Your task to perform on an android device: Get direction and navigate from  My current location to Jama Masjid, Chandni Chowk, New Delhi, Delhi Using public transit
Image 0: 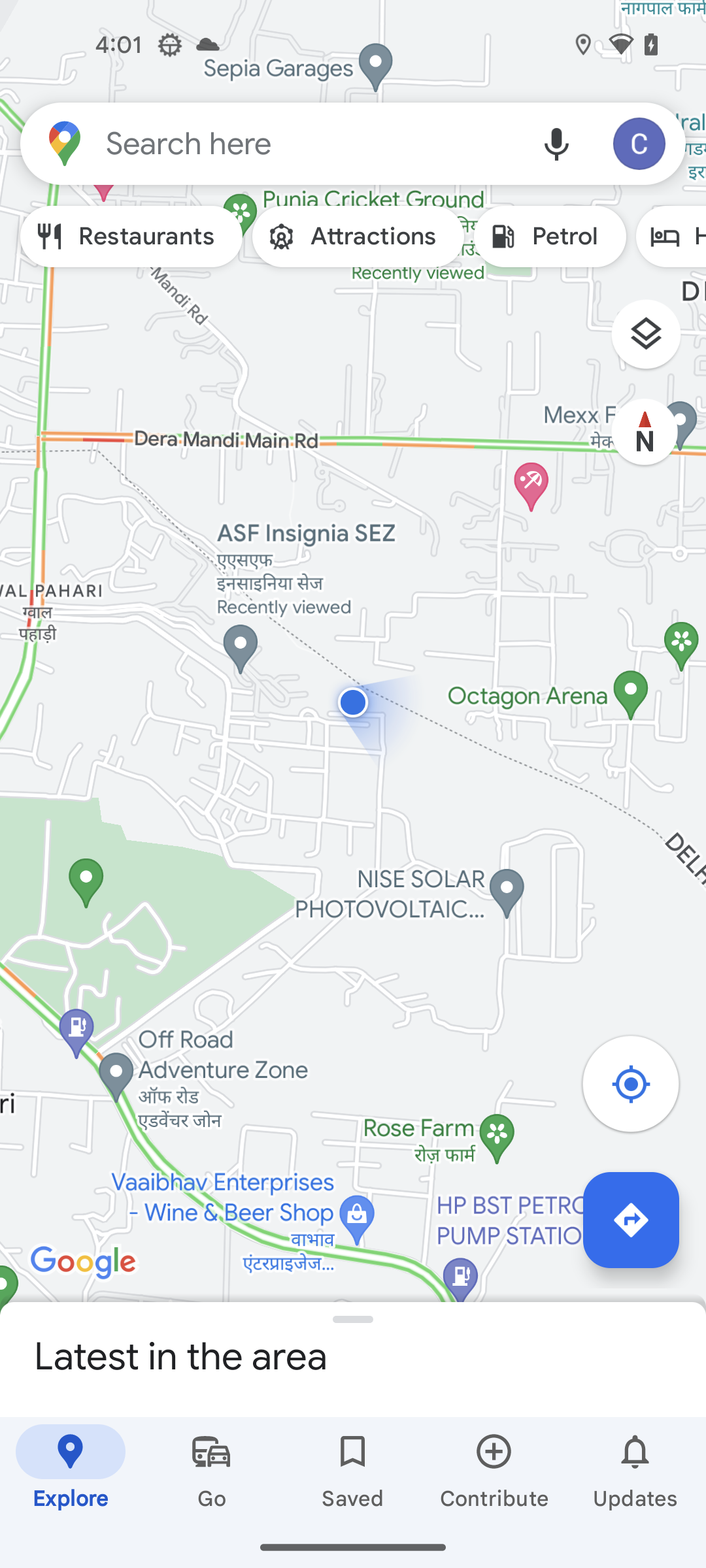
Click on the search bar
Step 0: click (311, 143)
Image 1: 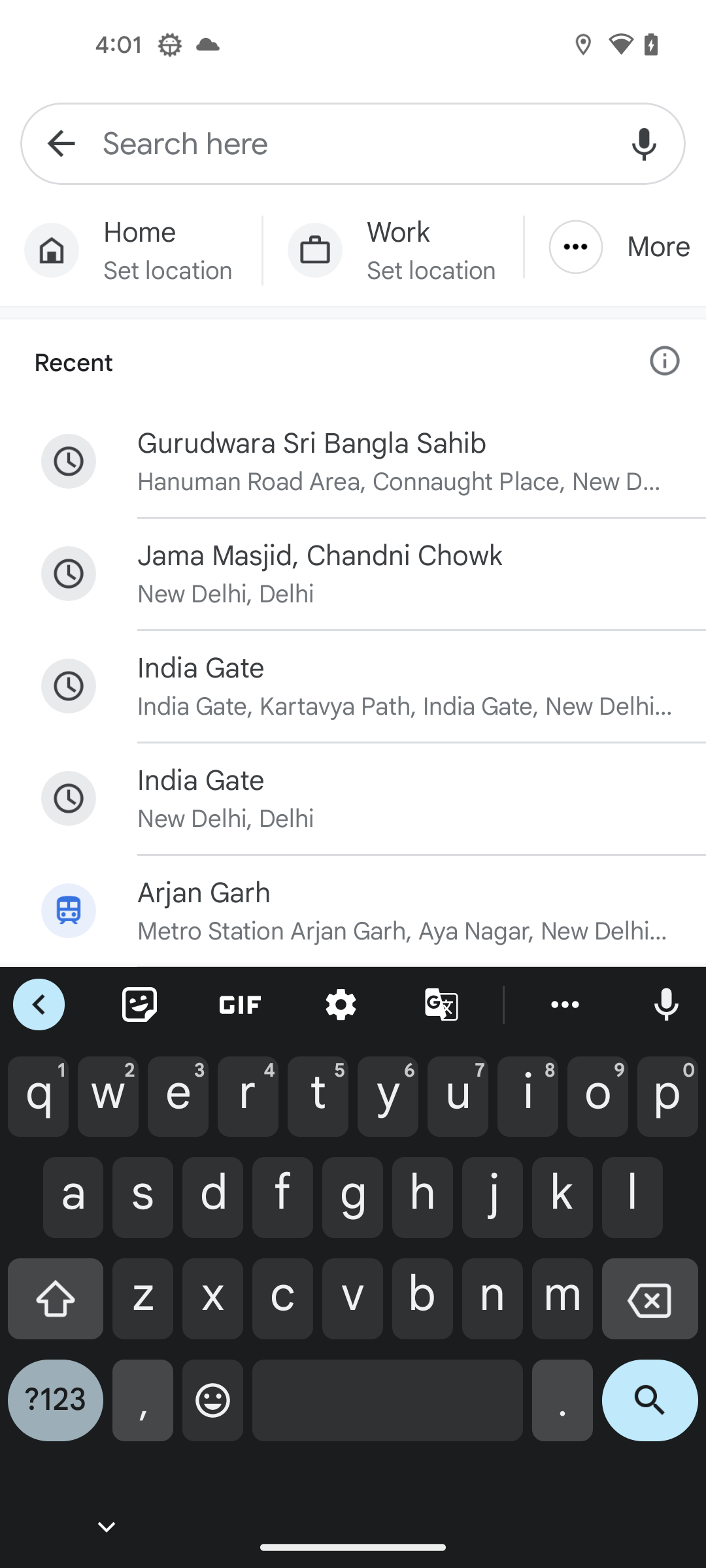
Search for Jama Masjid, Chandni Chowk, New Delhi, Delhi
Step 1: type "Jama Masjid, Chandni Chowk, New Delhi, Delhi"
Image 2: 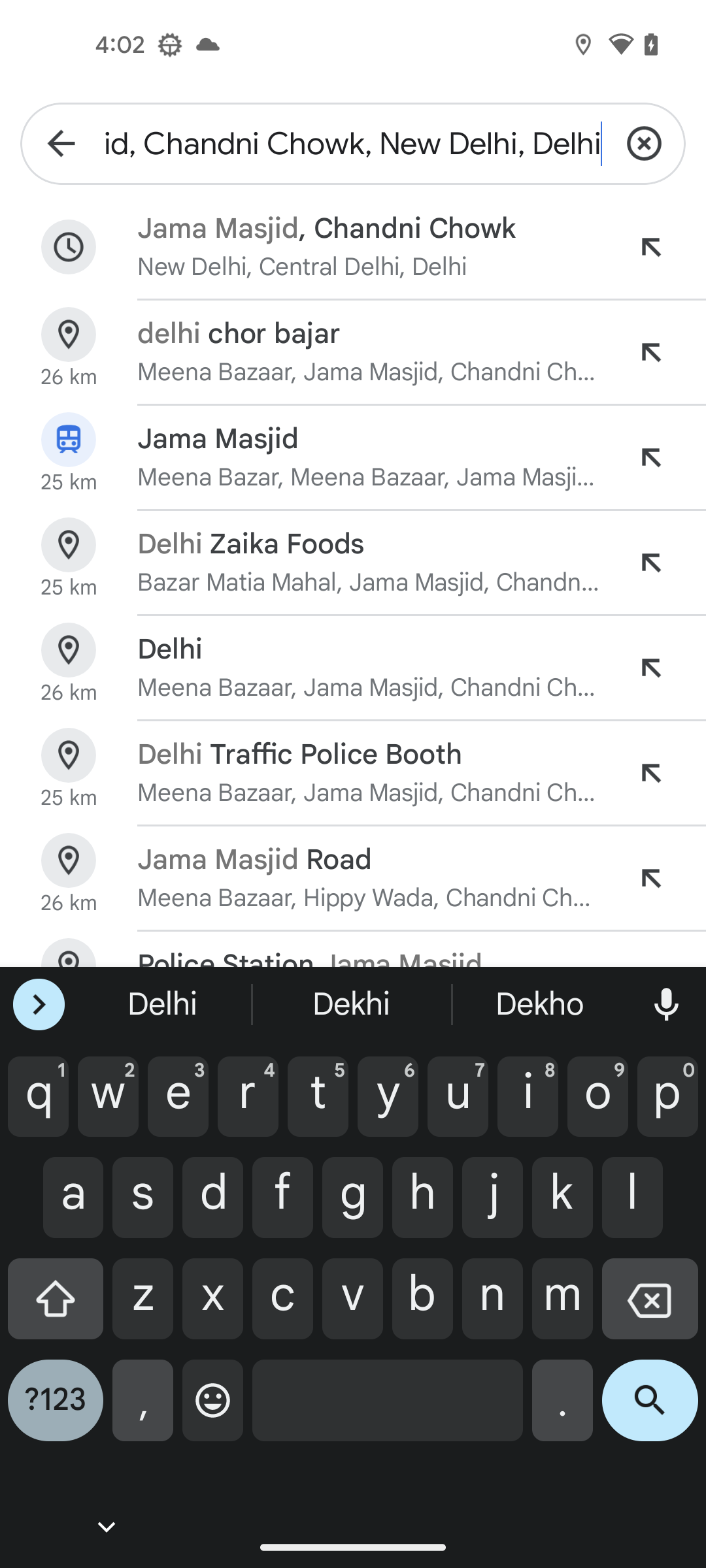
Click on the search icon at the bottom right of the screen
Step 2: click (650, 1410)
Image 3: 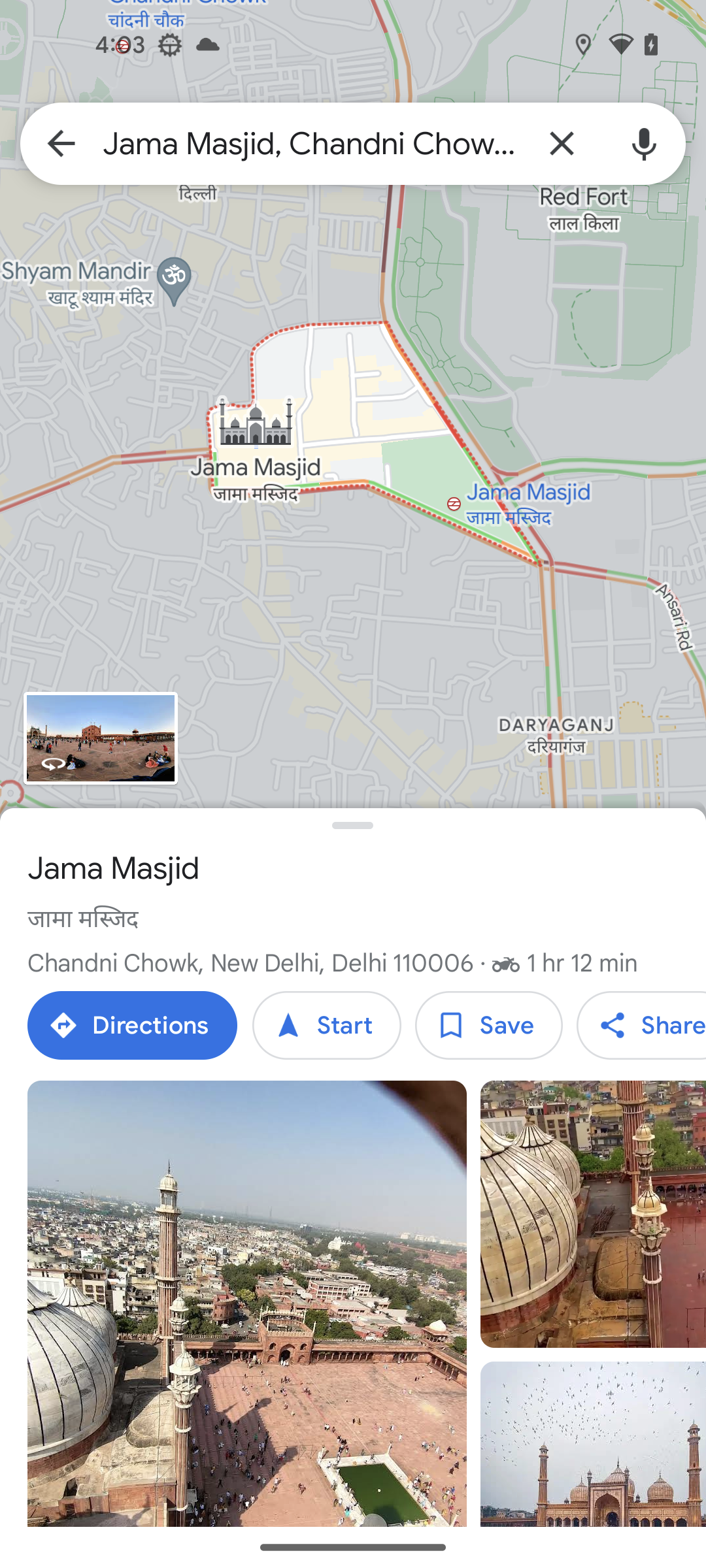
Click on the Directions button 
Step 3: click (132, 1025)
Image 4: 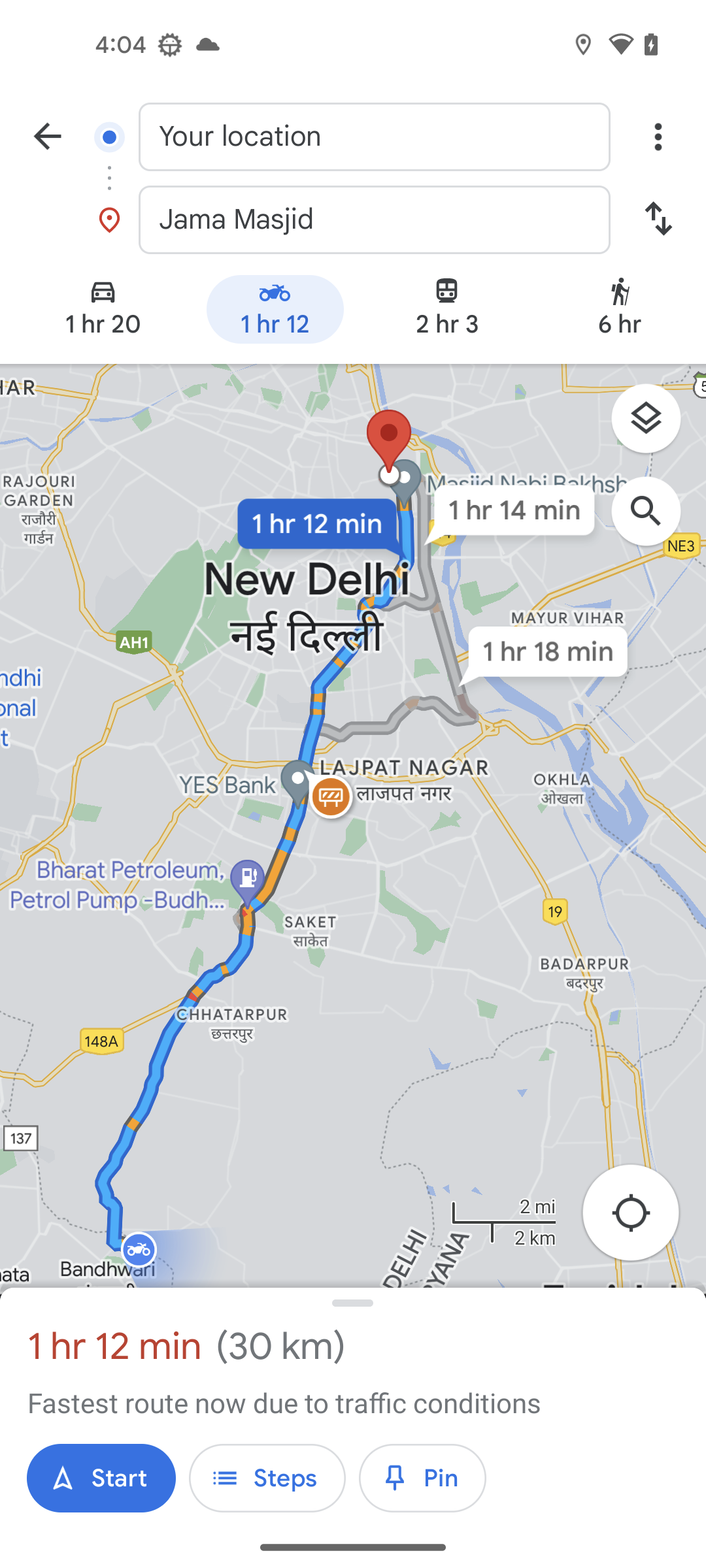
Select the public transit mode
Step 4: click (446, 324)
Image 5: 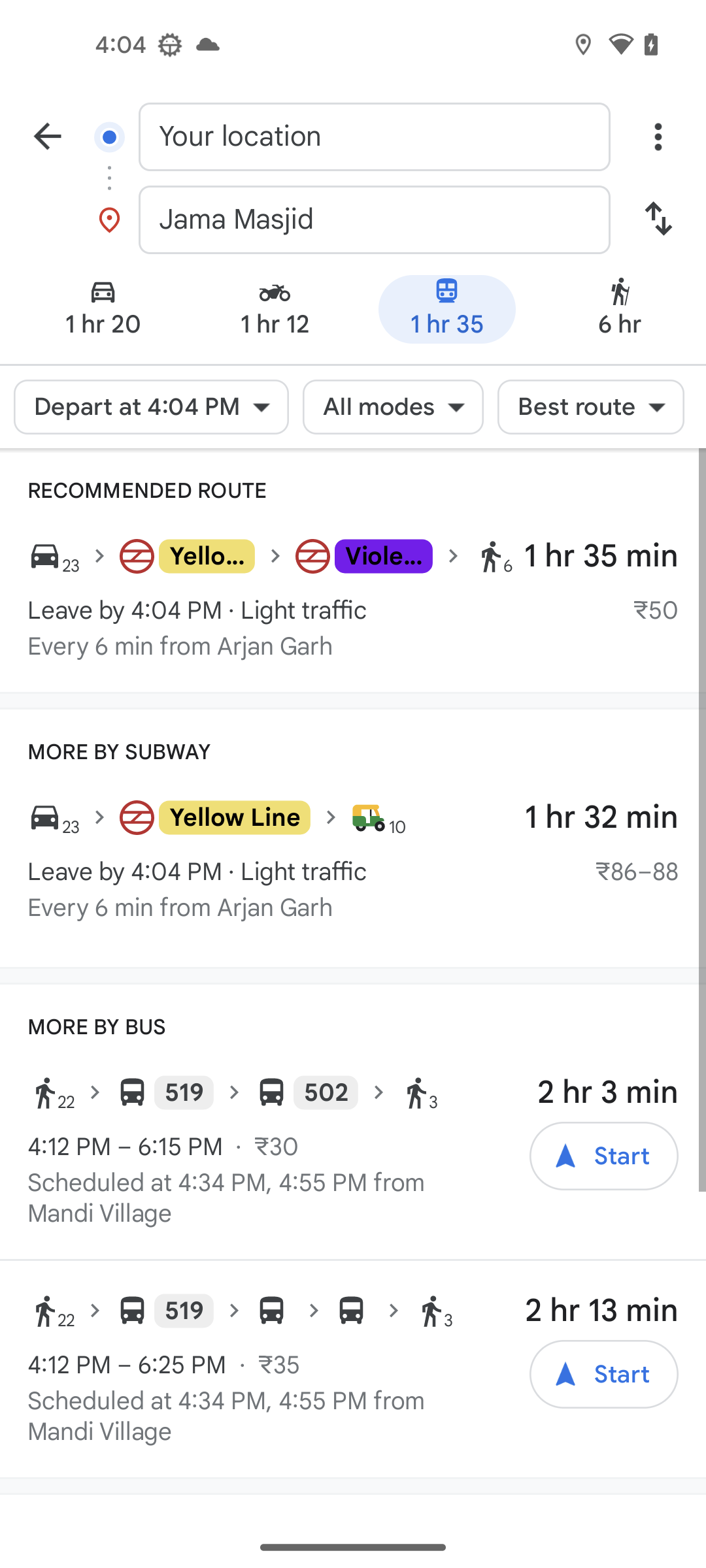
Click on the first search result
Step 5: click (316, 610)
Image 6: 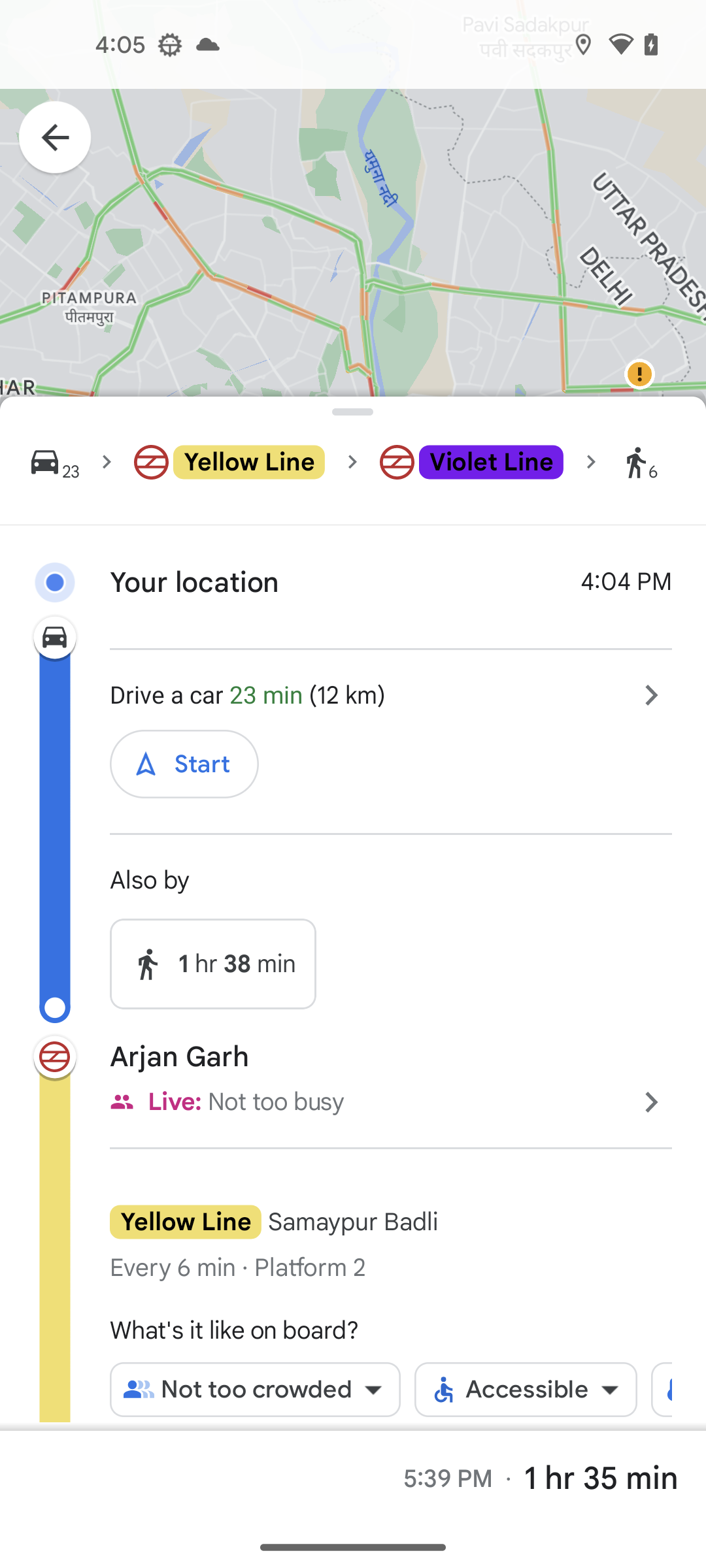
Click on the start button
Step 6: click (184, 764)